Your task to perform on an android device: I want to gain some more knowledge in the mathematics subject, and it can only be done by studying. Start learning mathematics from Class 12 in the KhanAcademy app.
Image 0: 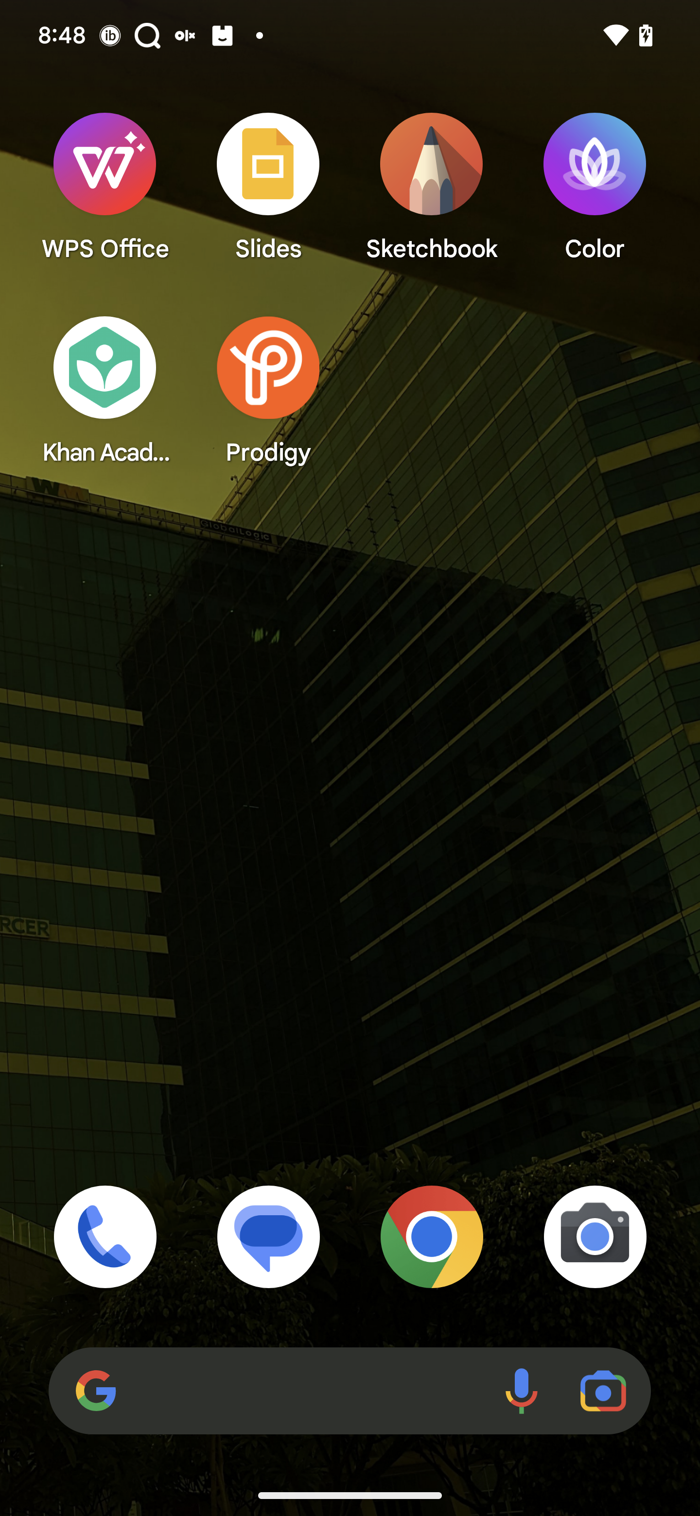
Open Khan Academy app
Step 0: open app "Khan Academy"
Image 1: 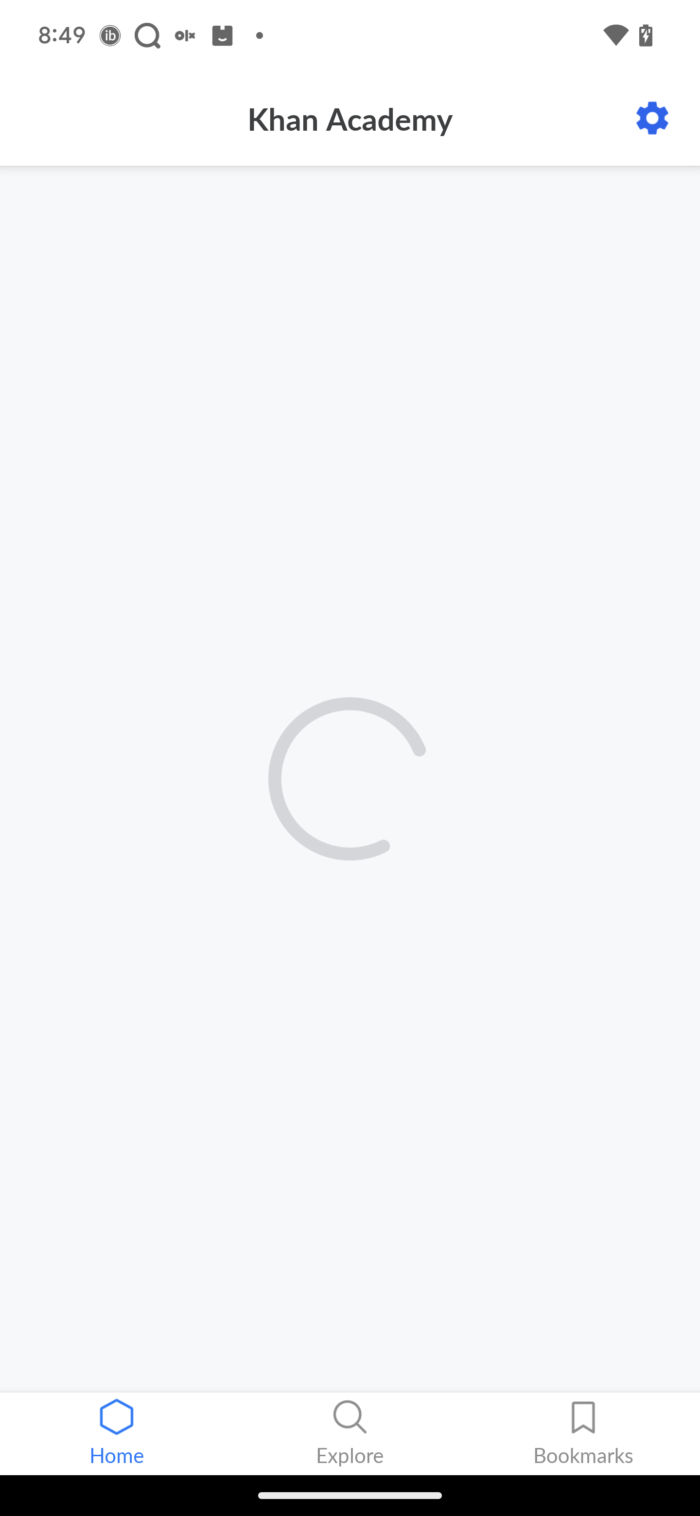
Open Khan Academy app
Step 1: wait
Image 2: 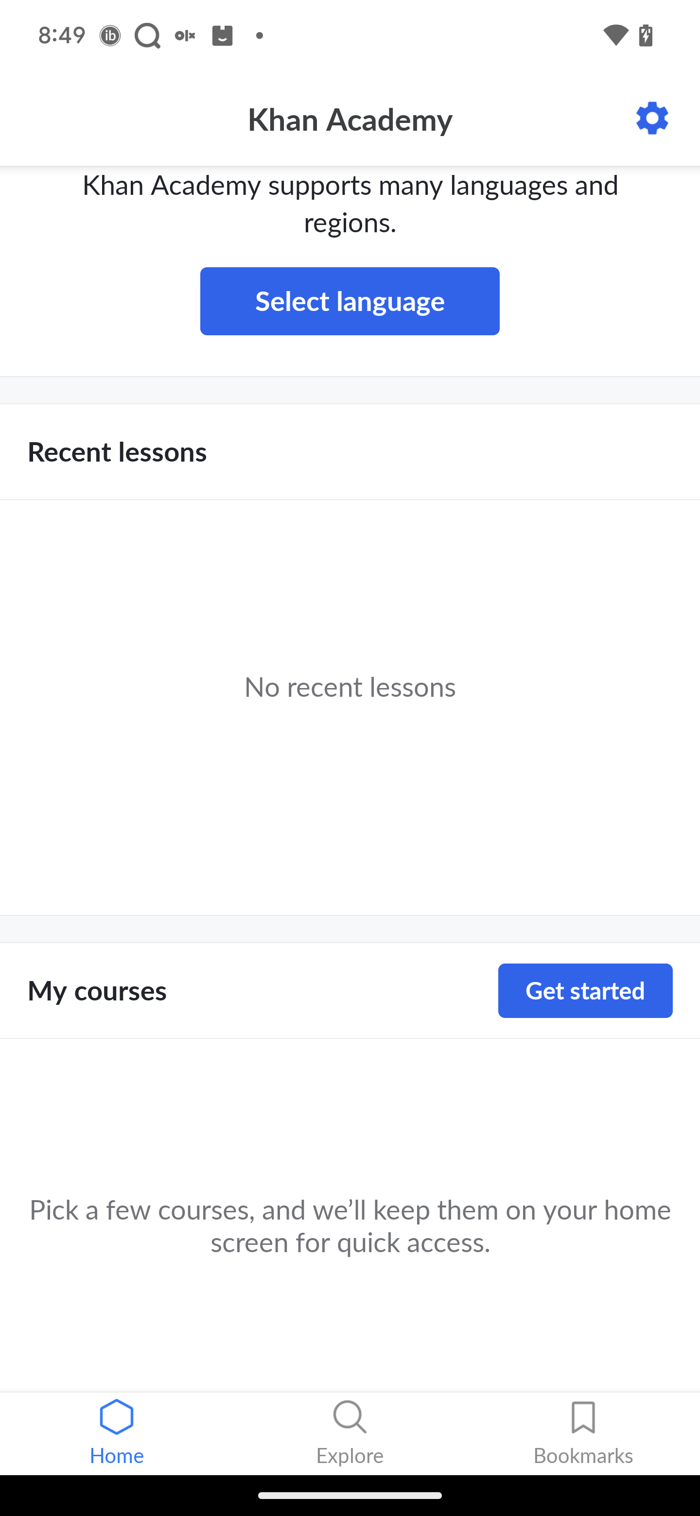
Click on the Get Started button
Step 2: click (585, 991)
Image 3: 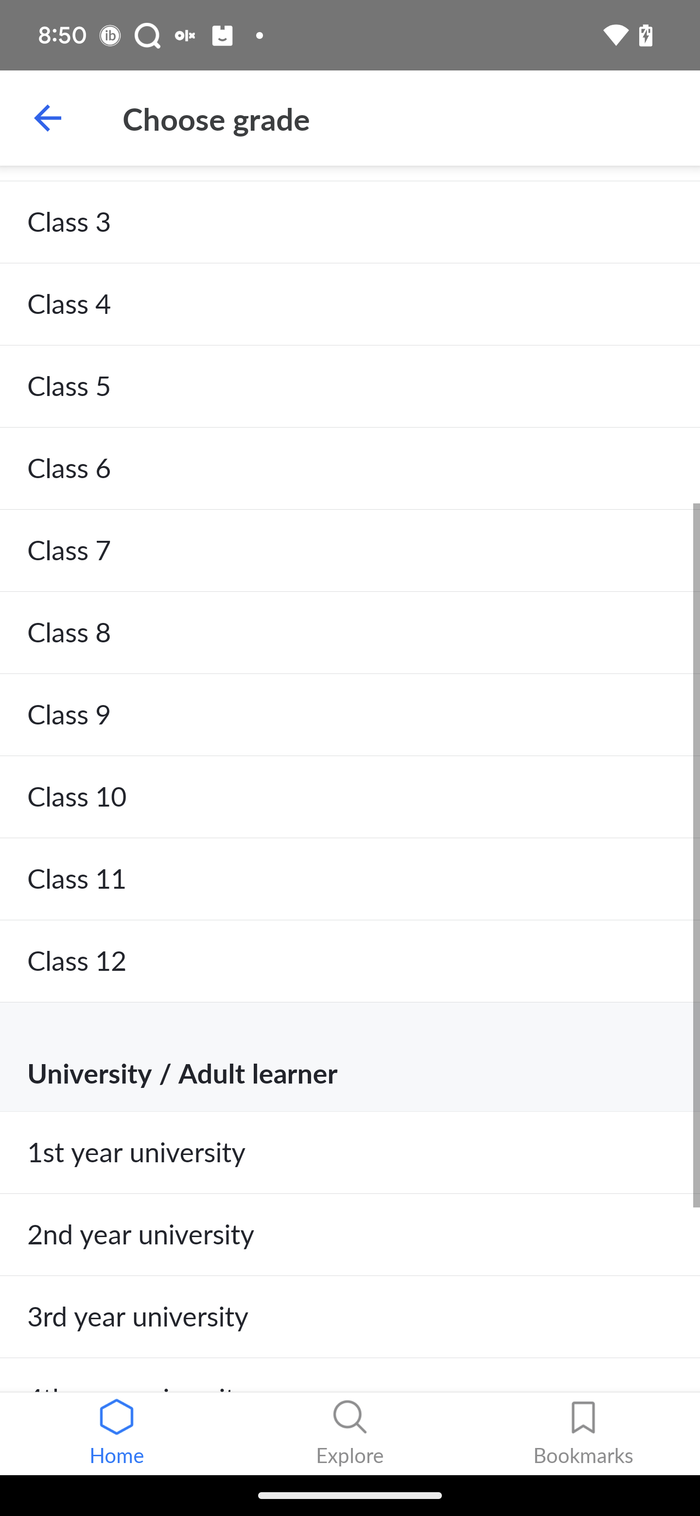
Click on the class 12 
Step 3: click (60, 969)
Image 4: 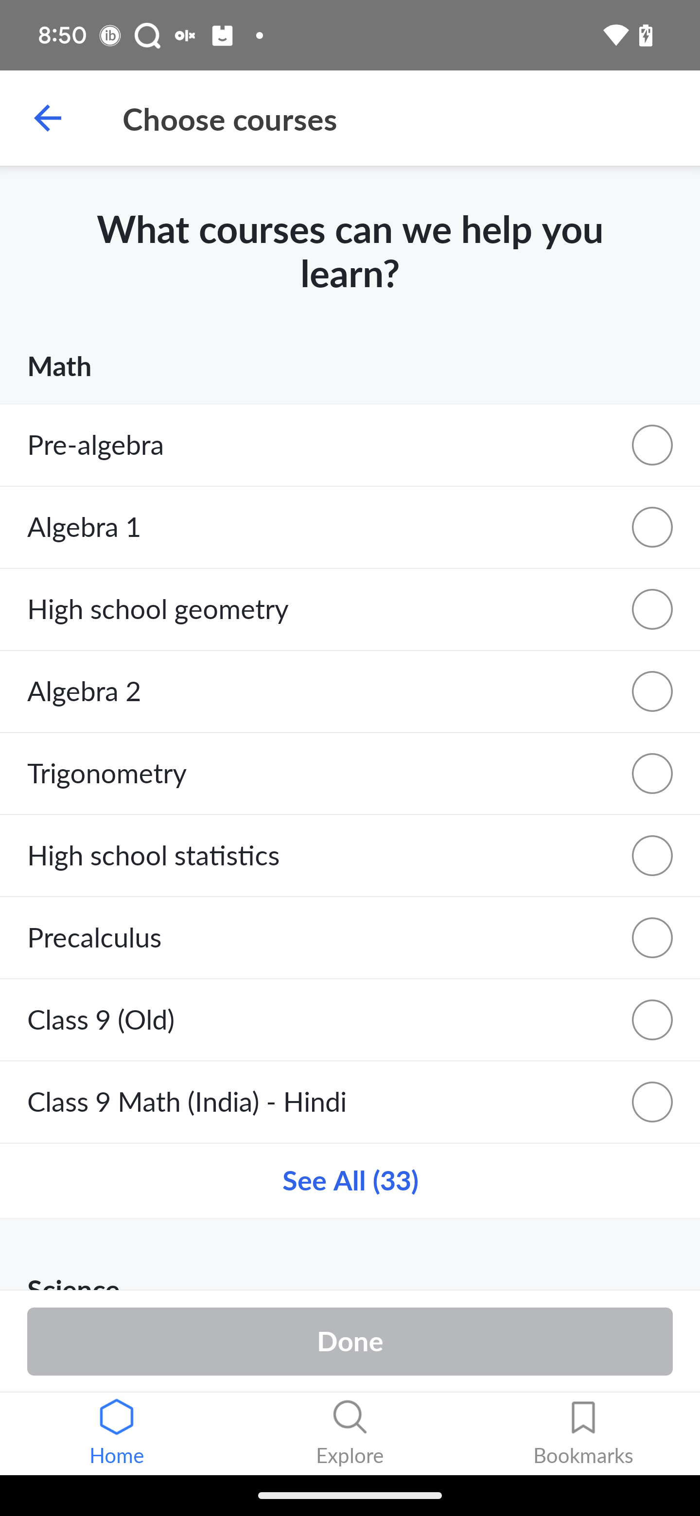
Click on the class 12 
Step 4: wait
Image 5: 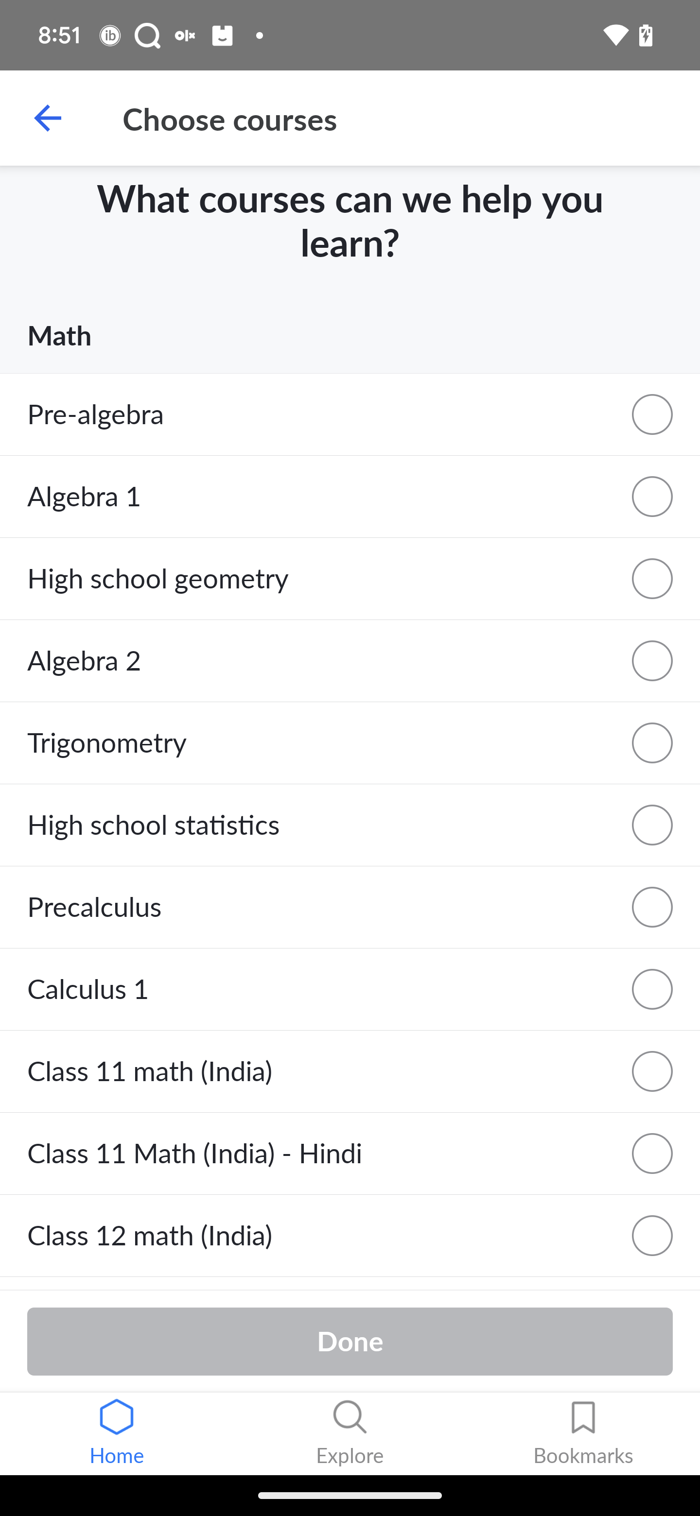
Click on the Class 12 th
Step 5: click (315, 1235)
Image 6: 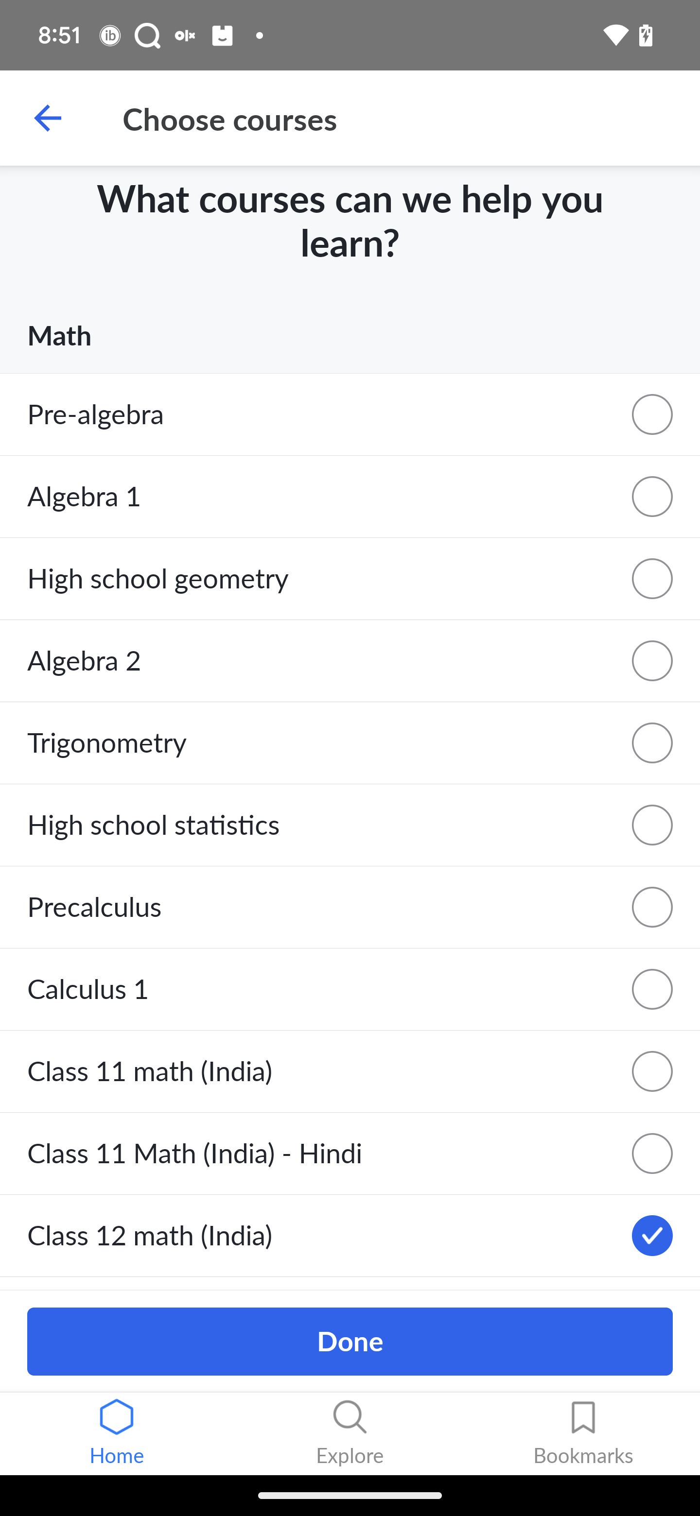
Click on the Done button
Step 6: click (514, 1326)
Image 7: 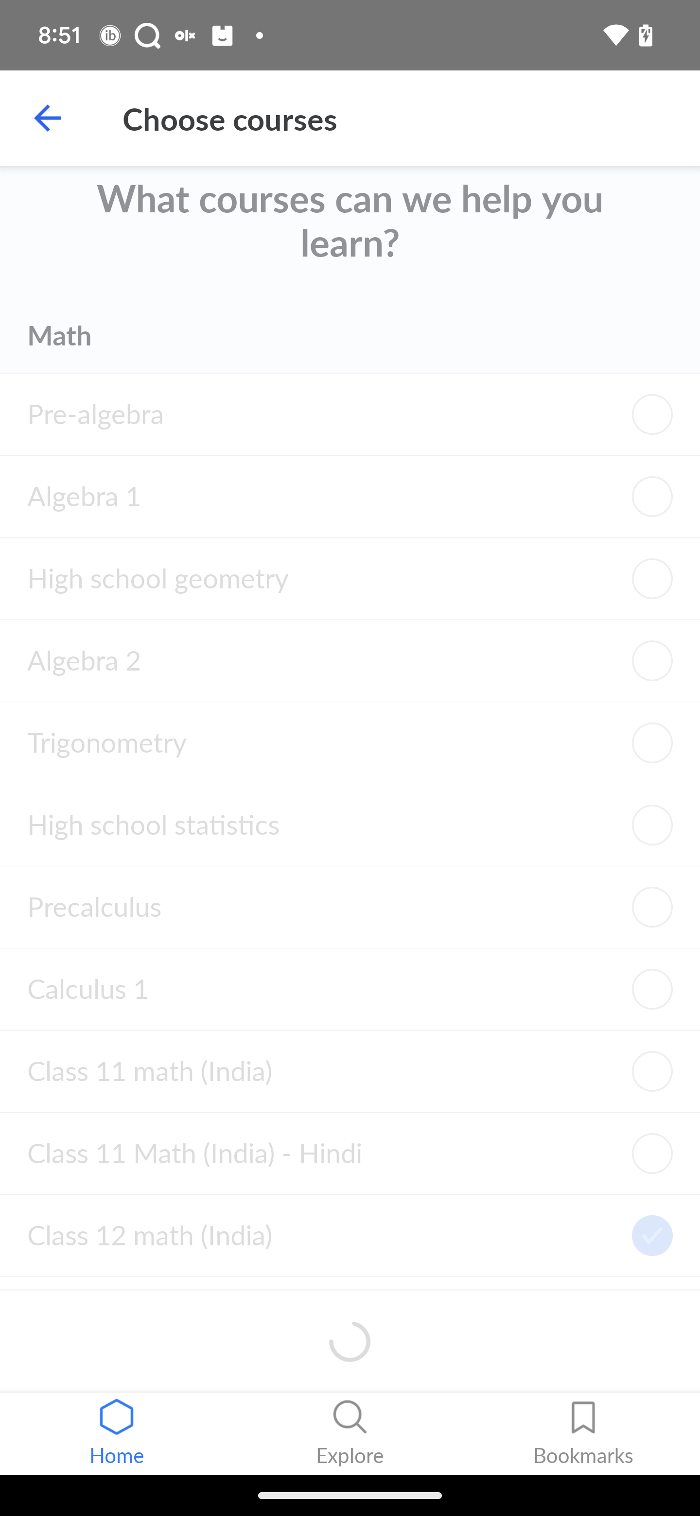
Click on the Done button
Step 7: wait